Your task to perform on an android device: I want to buy the Echo dot 5th generation by amazon search for the same on the Amazon app.
Image 0: 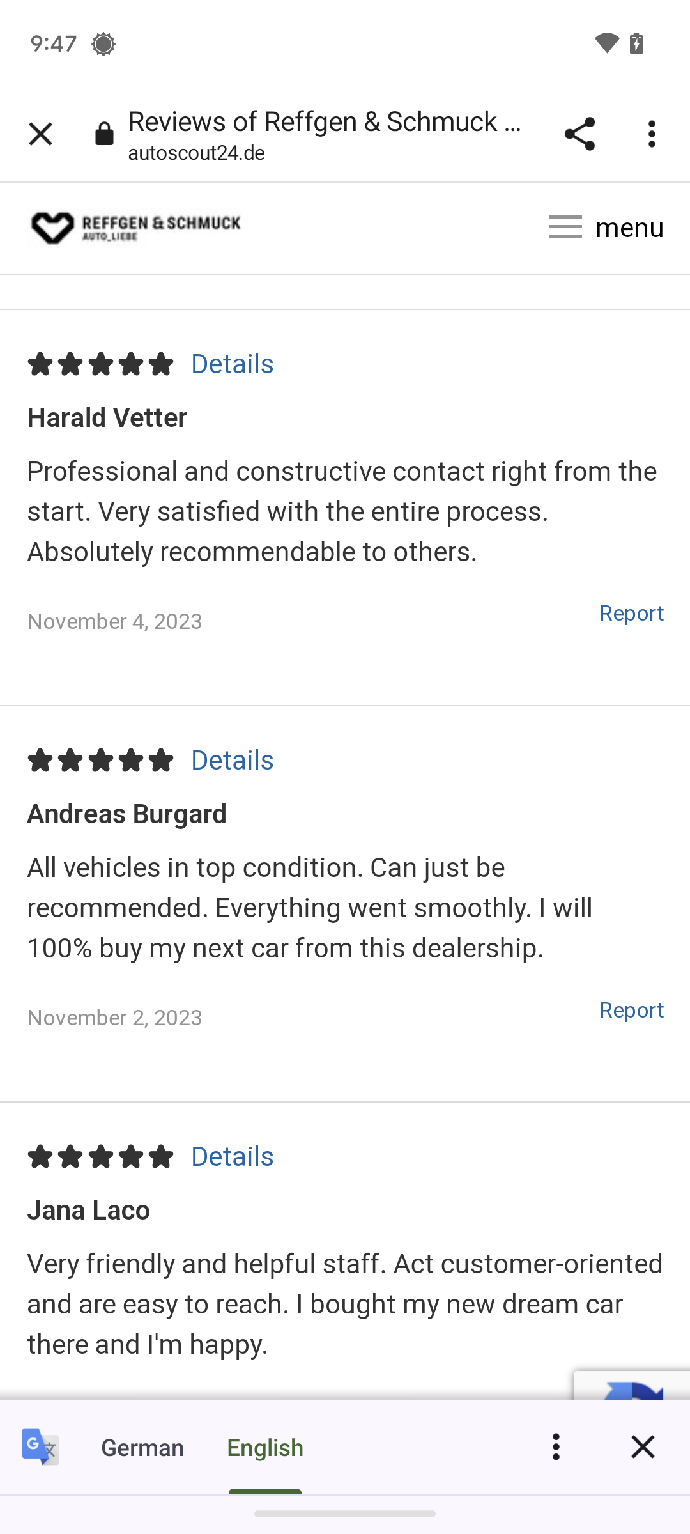
Open the Amazon app.
Step 0: open app "Amazon"
Image 1: 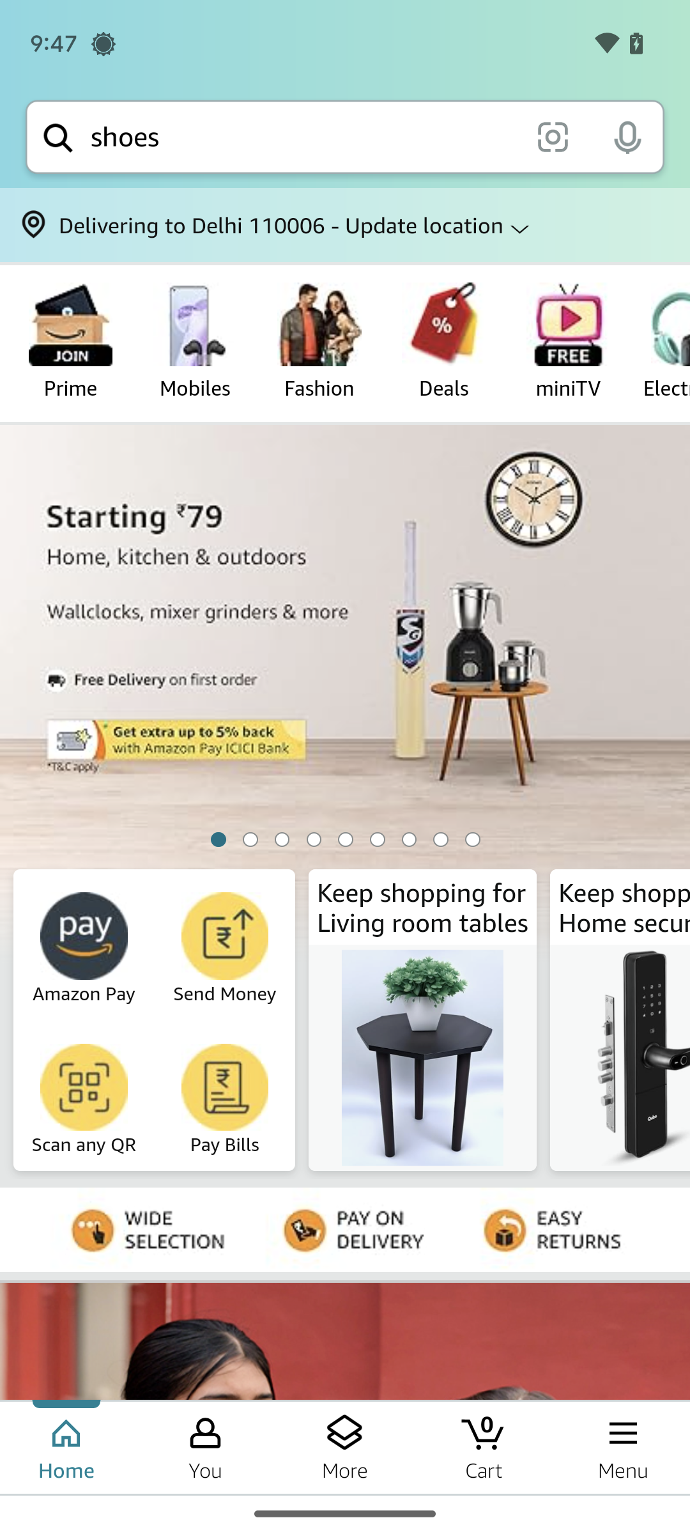
Click on the search  bar at the top of the screen.
Step 1: click (303, 137)
Image 2: 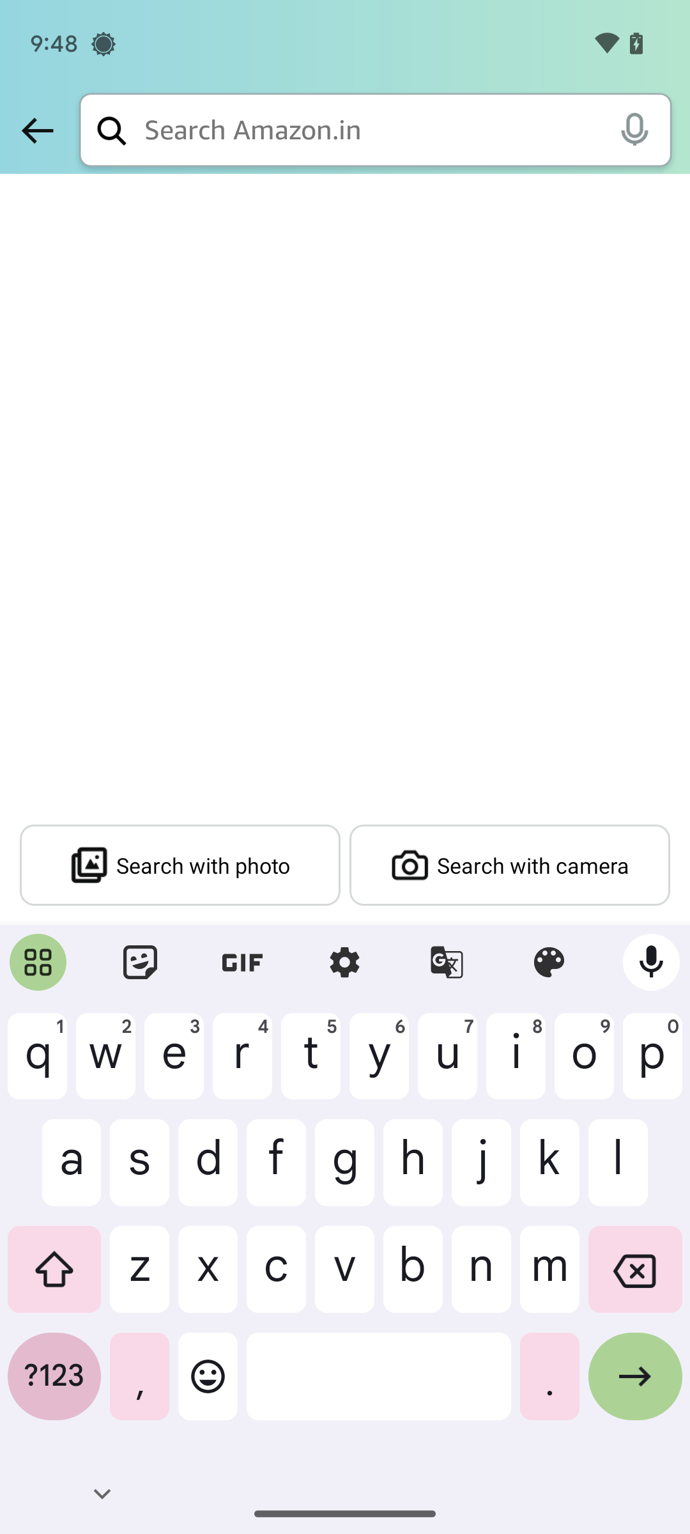
Type in Amazon Echo dot.
Step 2: type "Amazon Echo dot"
Image 3: 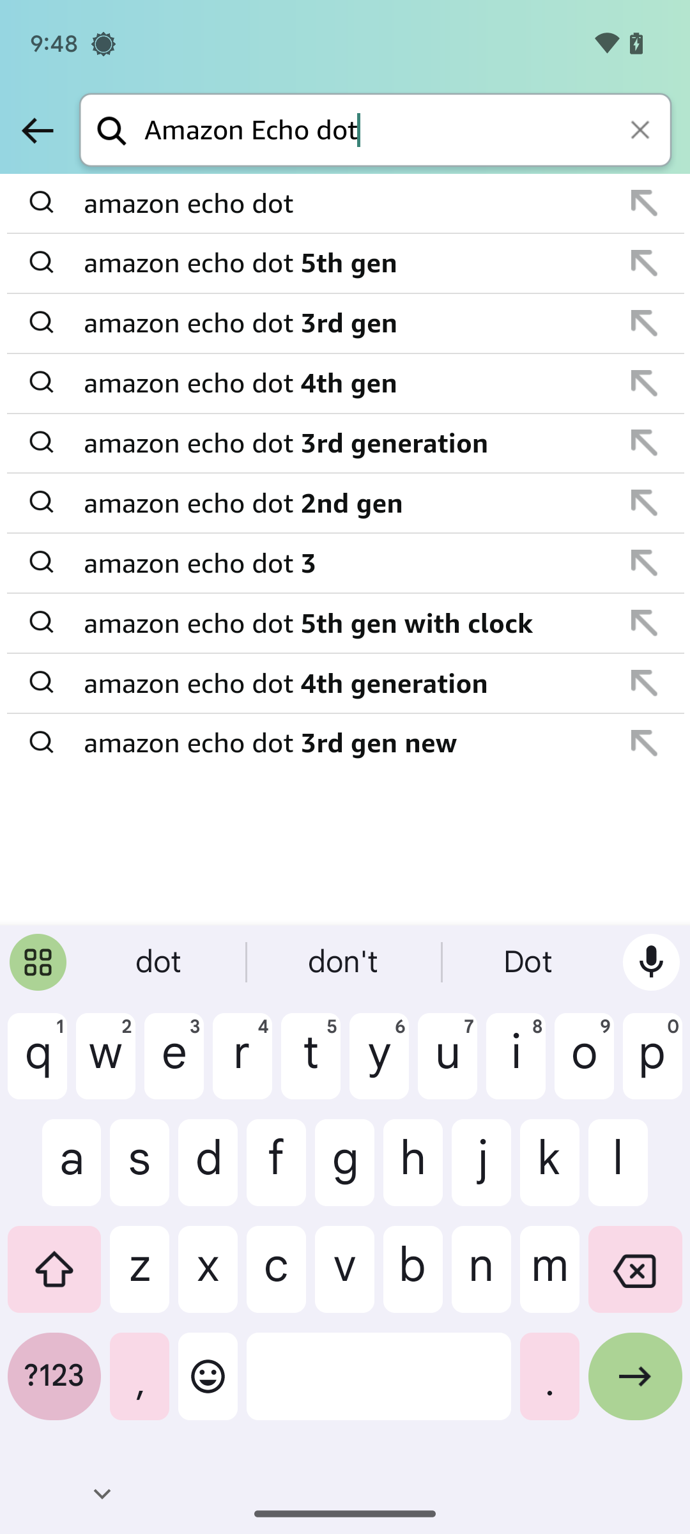
Click on the arrow icon at the bottom-right of the keyboard.
Step 3: click (635, 1386)